Your task to perform on an android device: I am going to start learning the French language for my career growth. Select the French as my learning language in the Duolingo app.
Image 0: 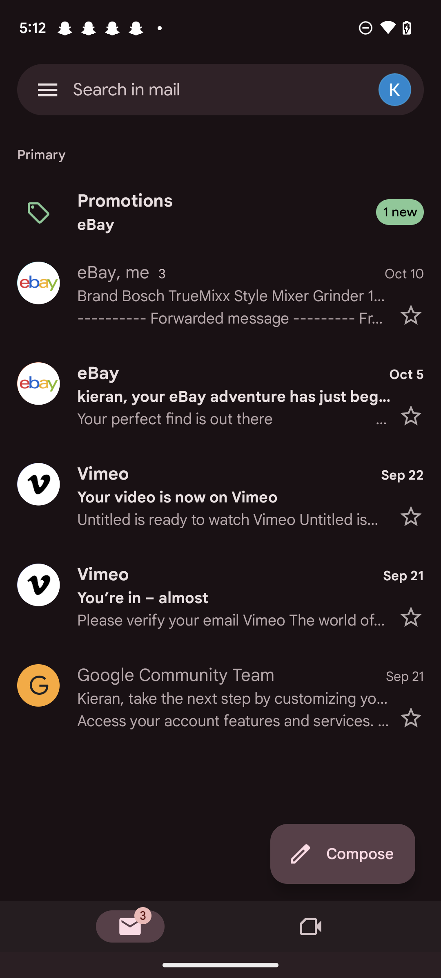
Open the Duolingo app 
Step 0: open app "Duolingo"
Image 1: 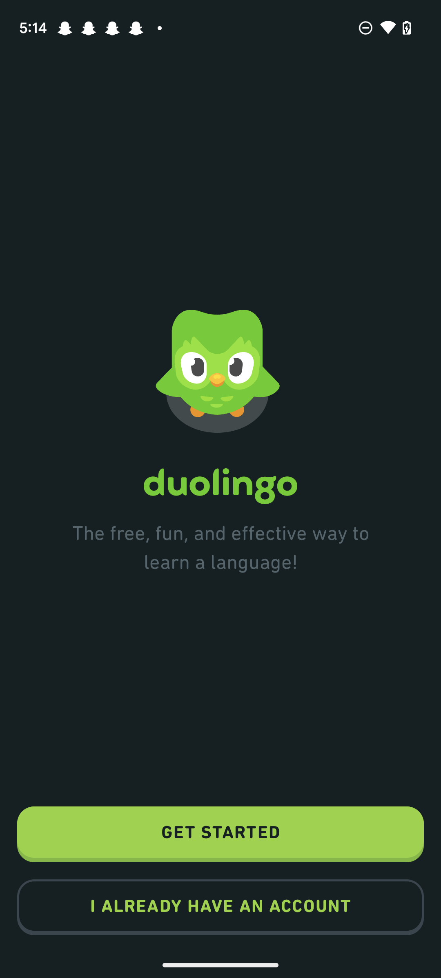
Click on get started
Step 1: click (220, 834)
Image 2: 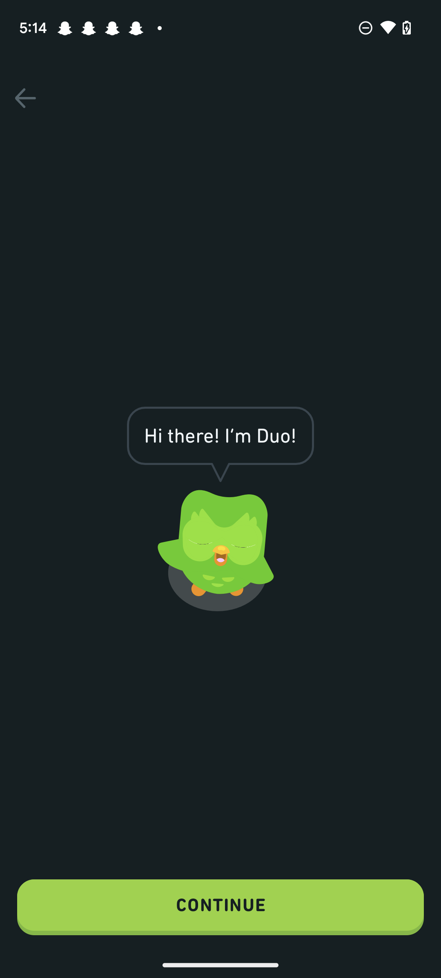
Click on the continue button.
Step 2: click (220, 907)
Image 3: 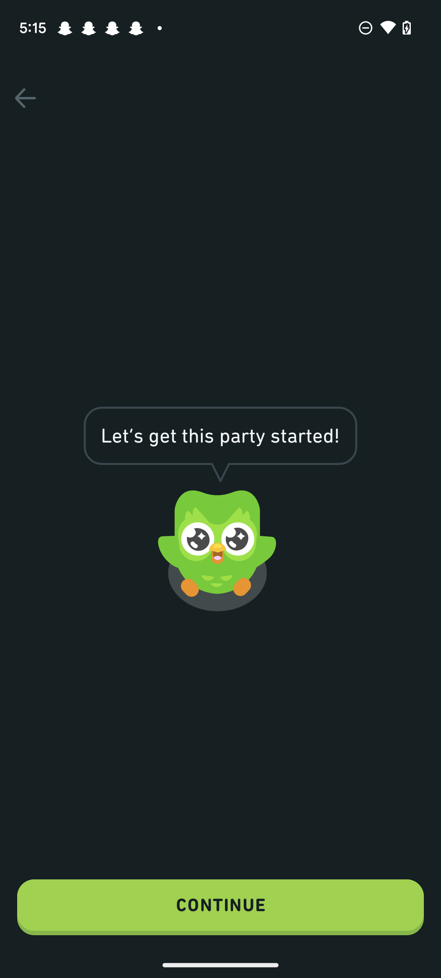
Click on continue button
Step 3: click (220, 907)
Image 4: 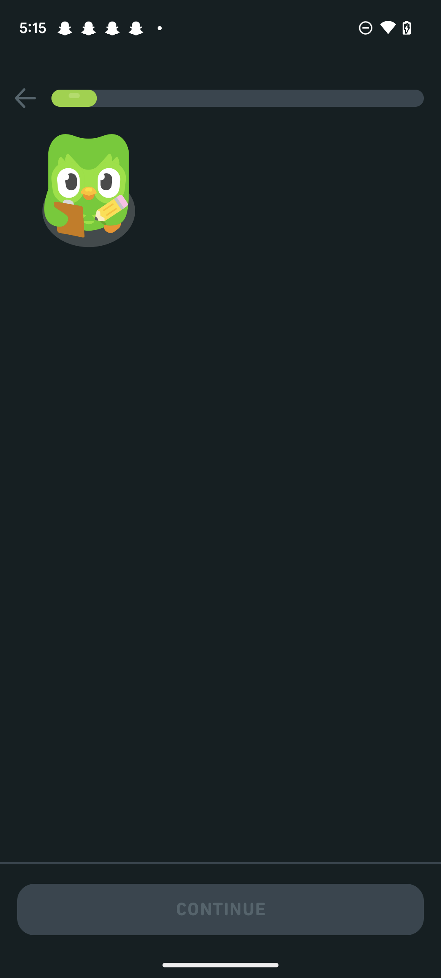
Click on continue button
Step 4: wait
Image 5: 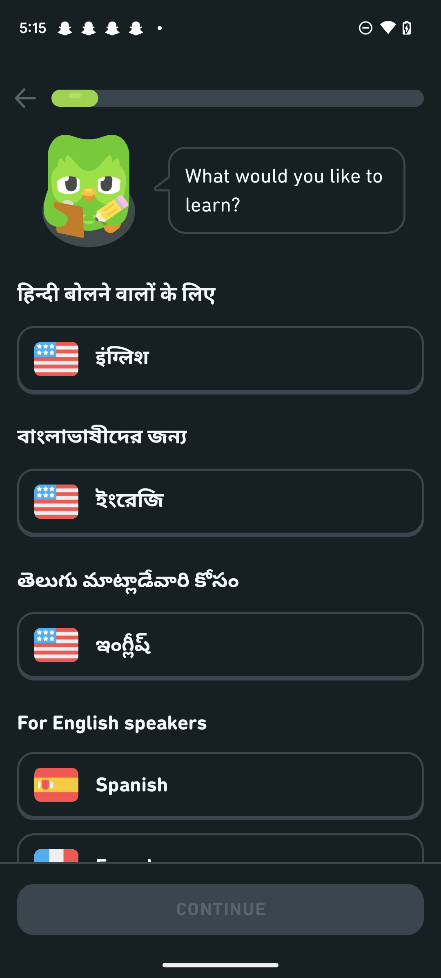
Swipe up for the French option
Step 5: scroll down
Image 6: 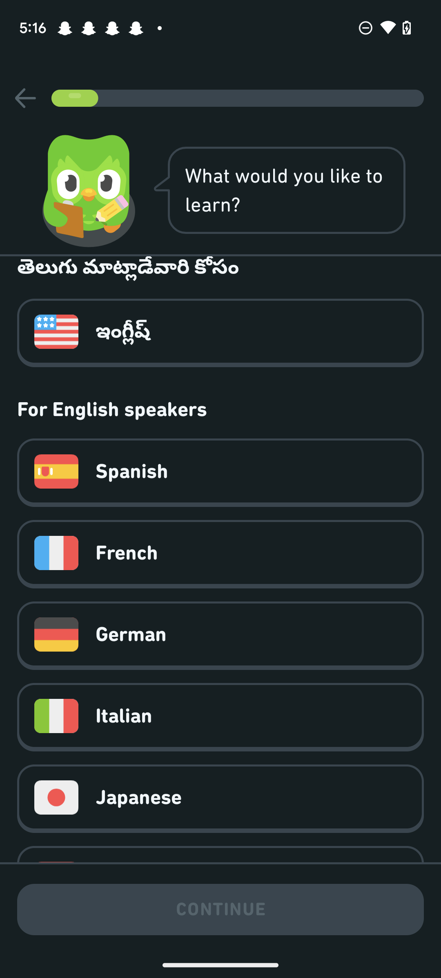
Click on the French option
Step 6: click (242, 553)
Image 7: 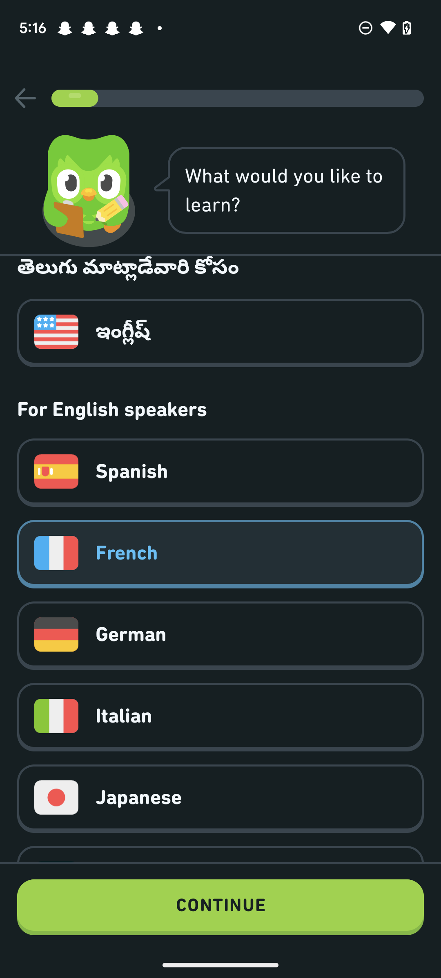
Click on continue button.
Step 7: click (220, 907)